Your task to perform on an android device: Add the image with project management content to slide 2 of the presentation in the WPS Office app.
Image 1: 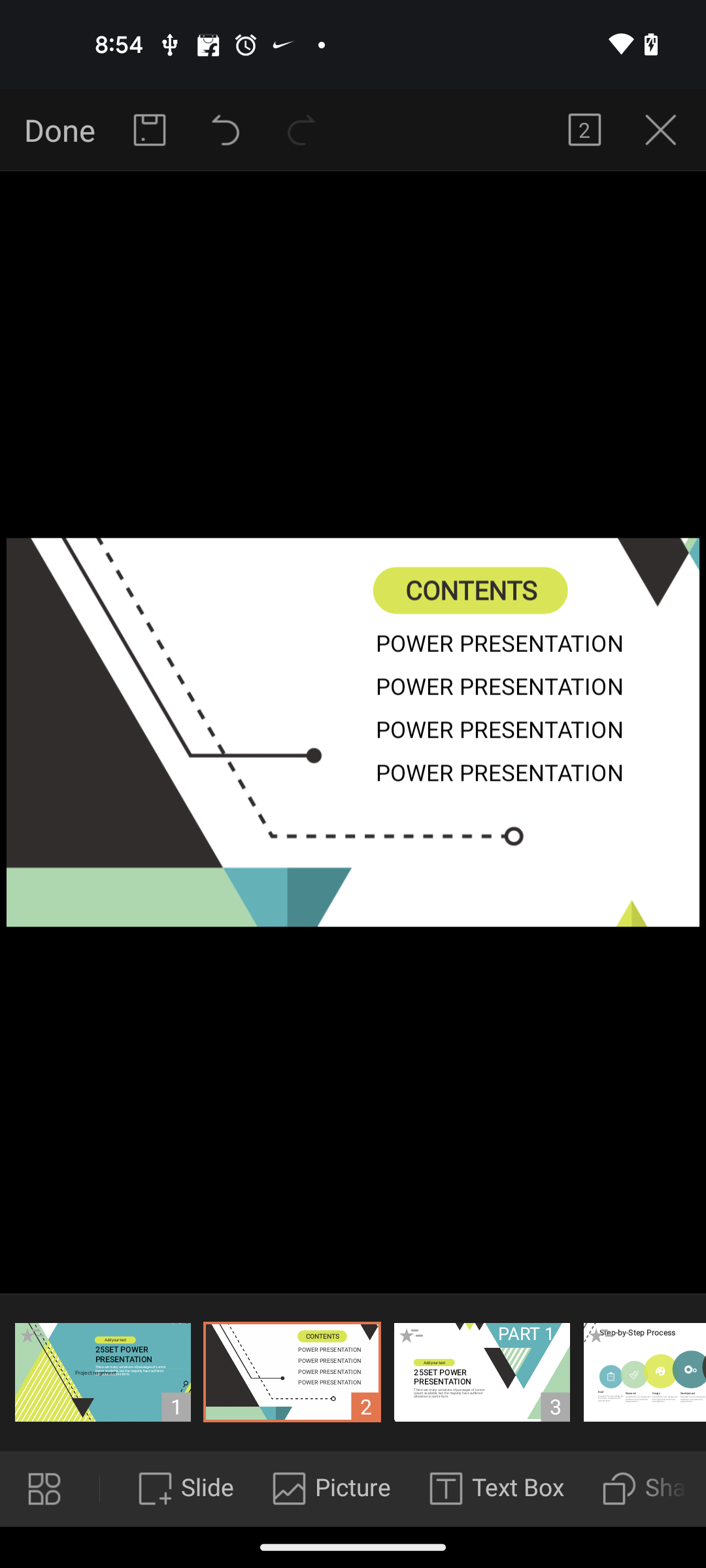
Click on the Picture button at the bottom of the screen
Step 1: click (353, 1486)
Image 2: 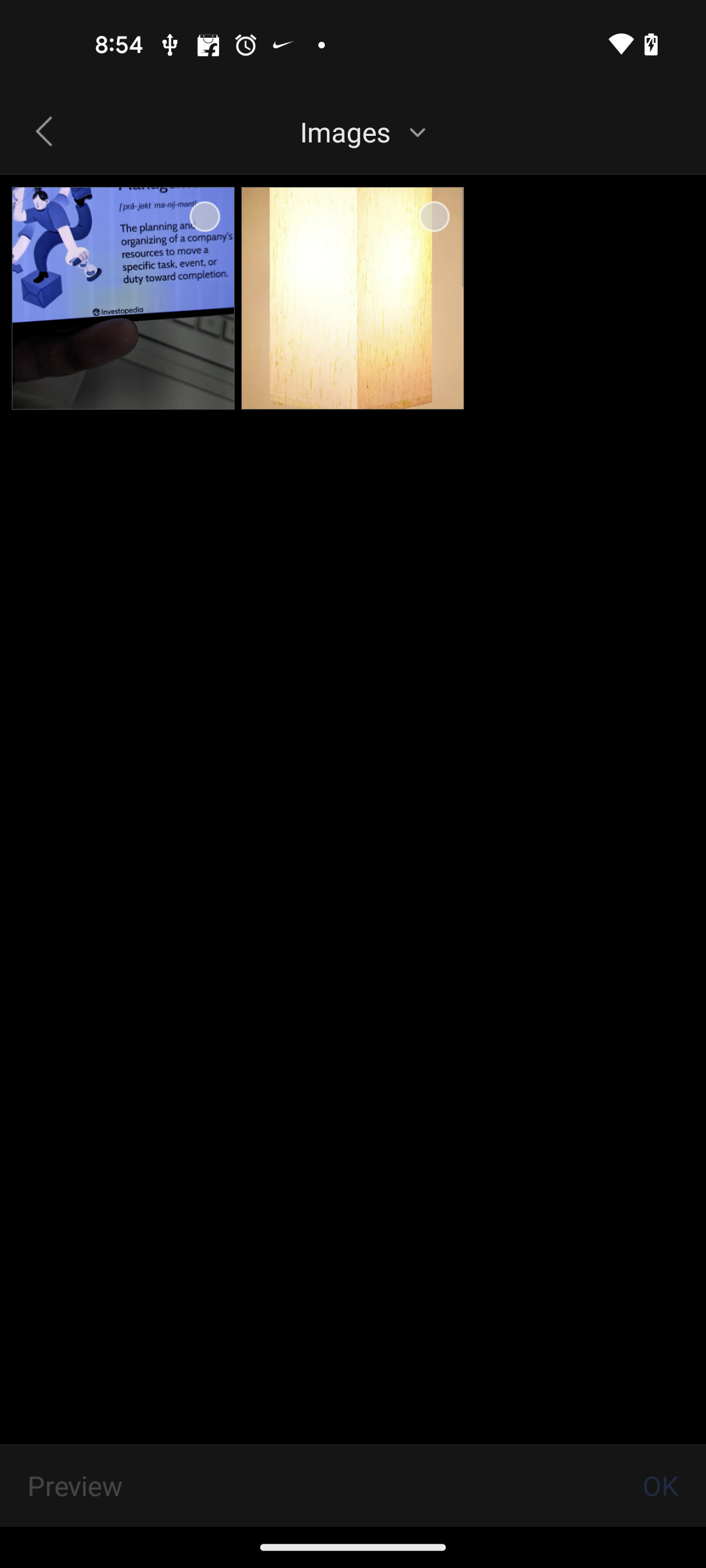
Click on the first Image
Step 2: click (125, 261)
Image 3: 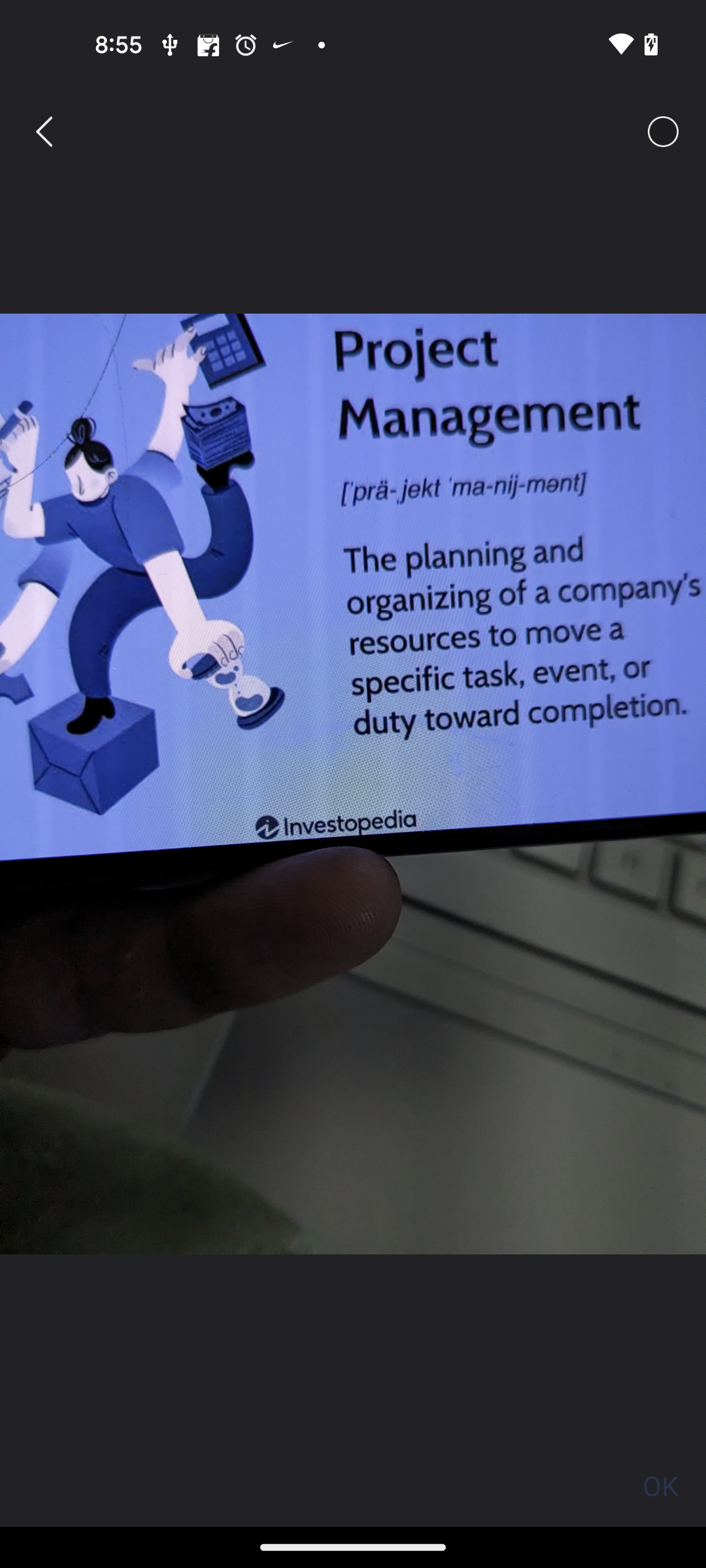
Get back to the previous page of the app
Step 3: press back button
Image 4: 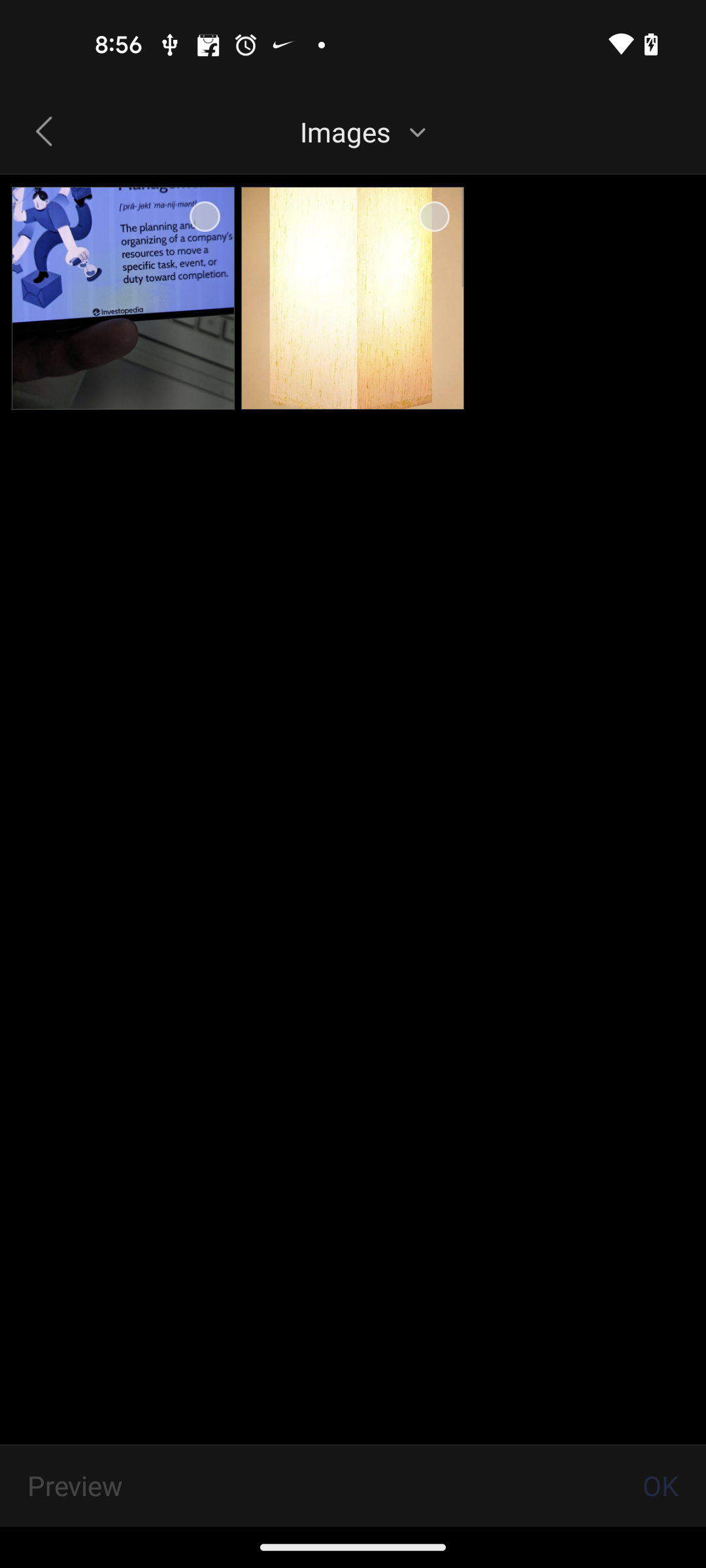
Click on the radio button of the first image
Step 4: click (204, 214)
Image 5: 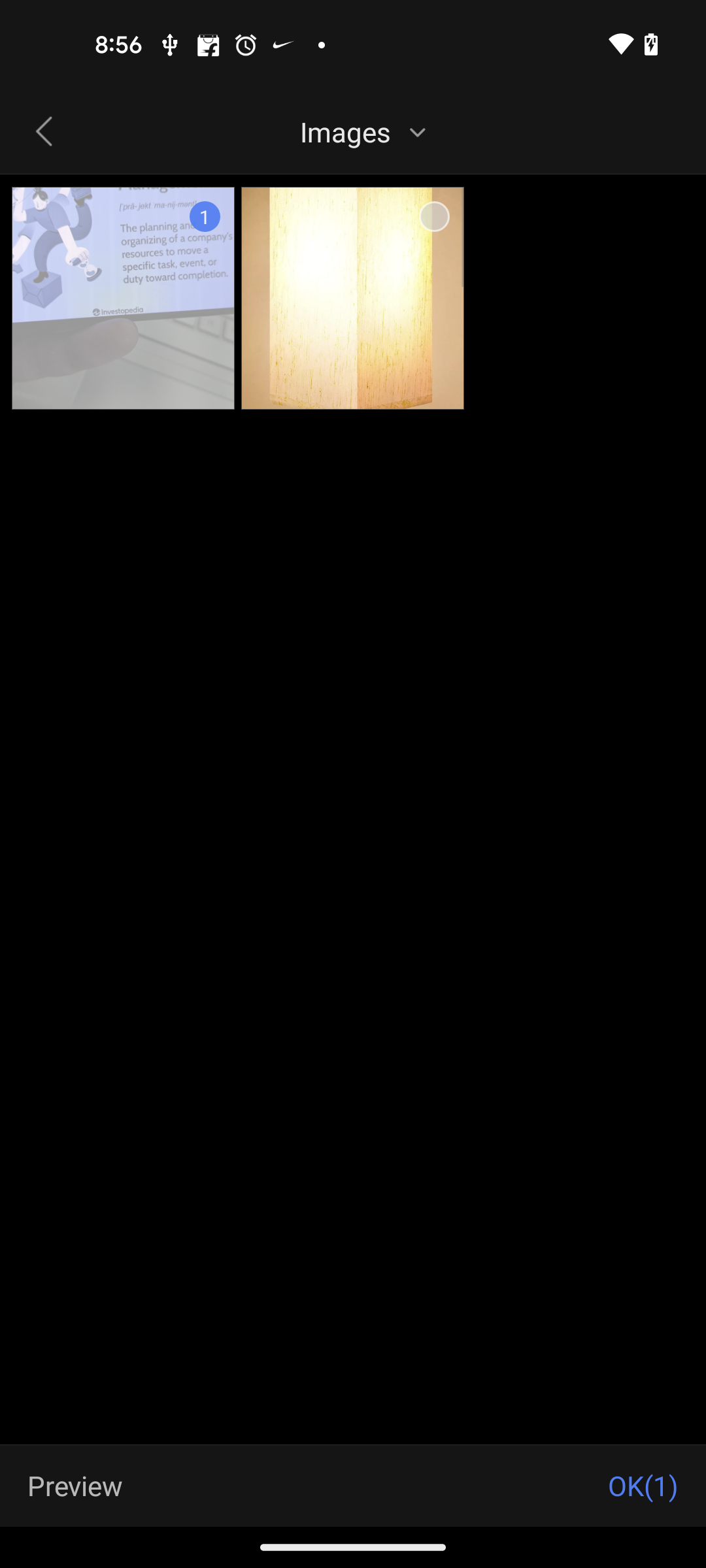
Click on the OK button at the bottom right corner of the screen
Step 5: click (643, 1485)
Image 6: 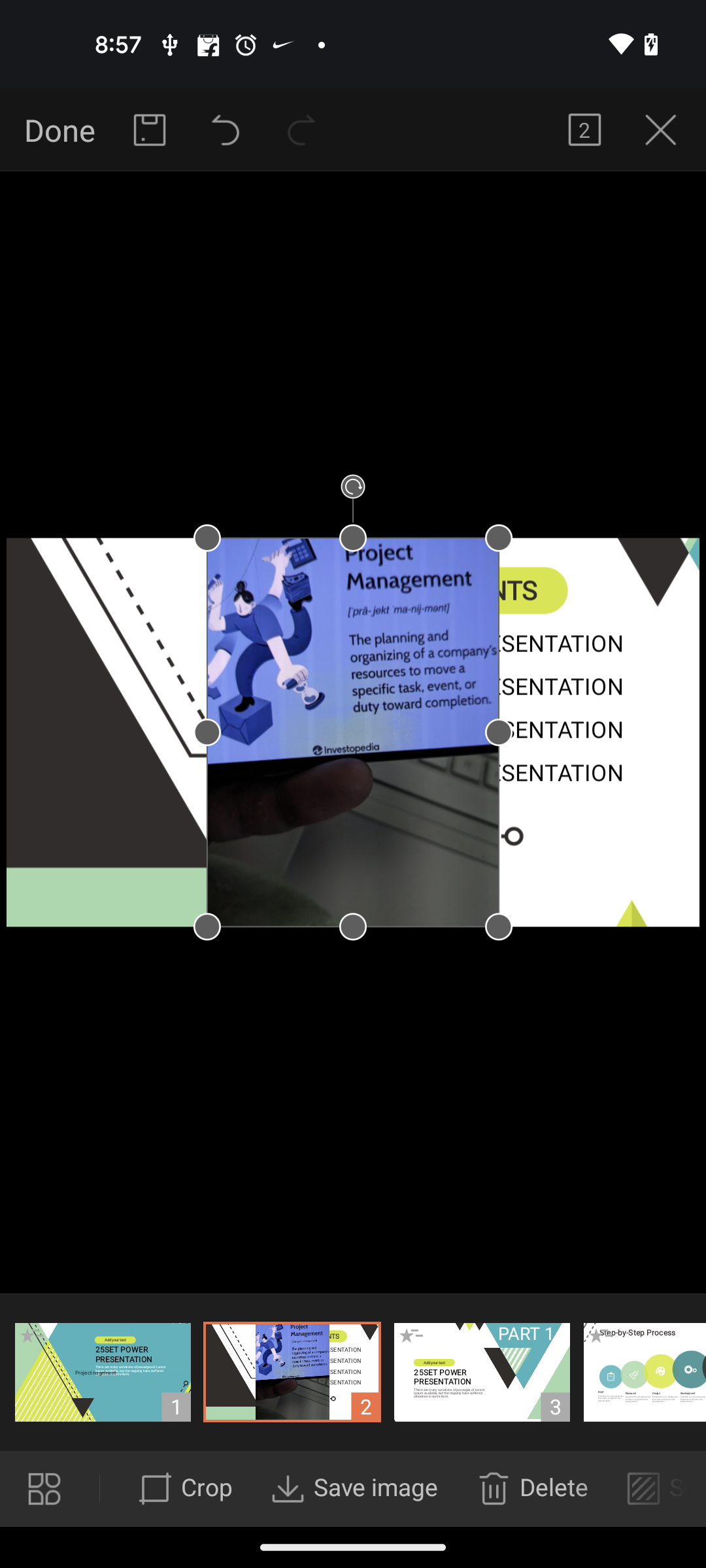
Click on the Done button at the top left corner of the screen
Step 6: click (56, 130)